Your task to perform on an android device: In the Etsy app, I want to Kids Deluxe tool set  to my wishlist Since I need to fix objects around the house.
Image 0: 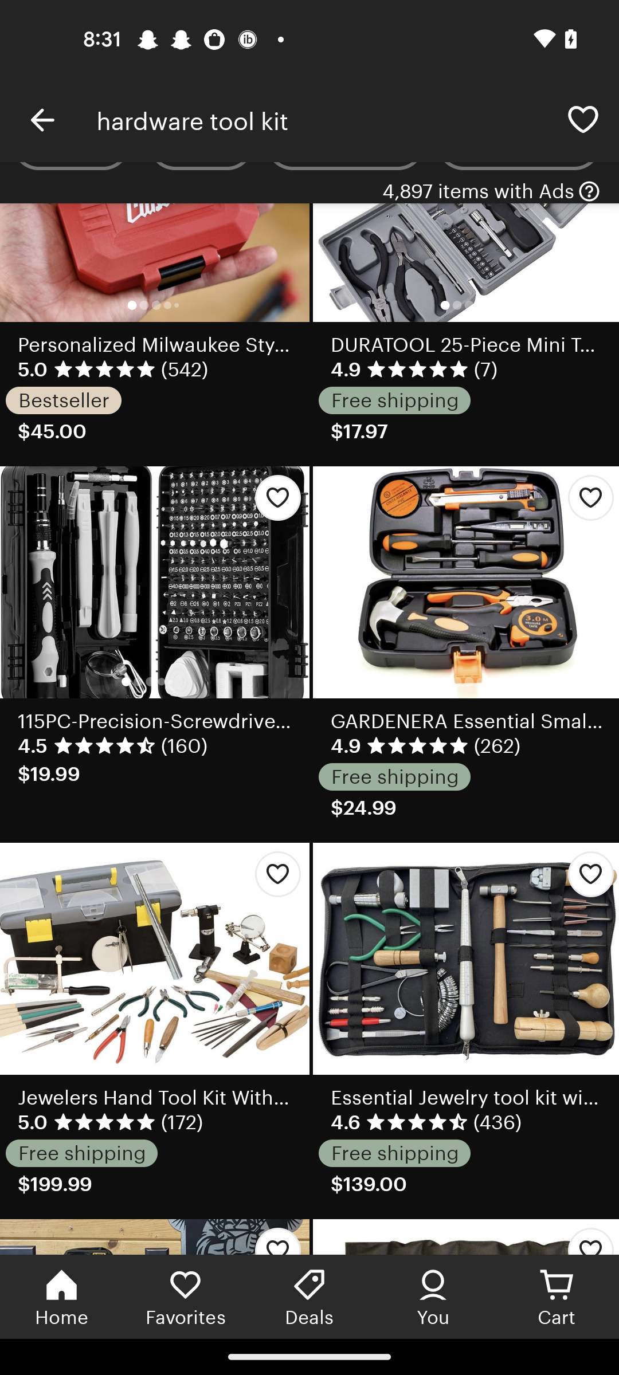
Swipe up to view the Kids Deluxe tool set 
Step 0: scroll down
Image 2: 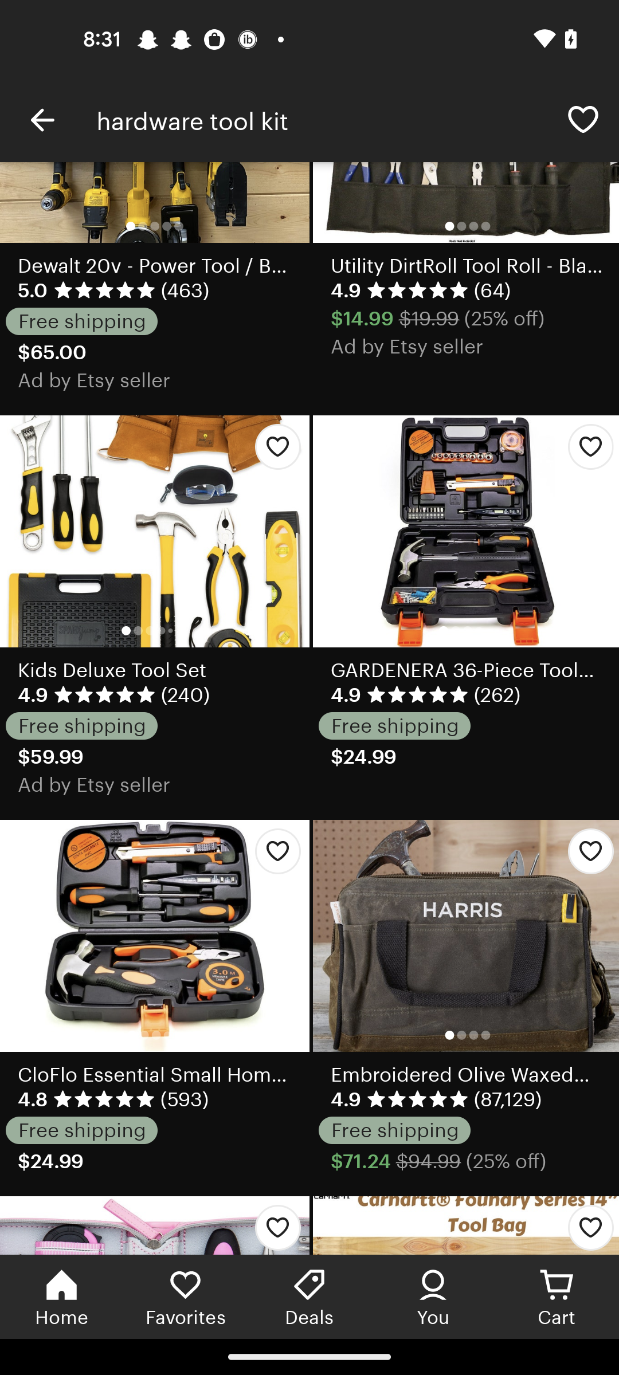
Click on the Kids Deluxe tool set
Step 2: click (155, 531)
Image 3: 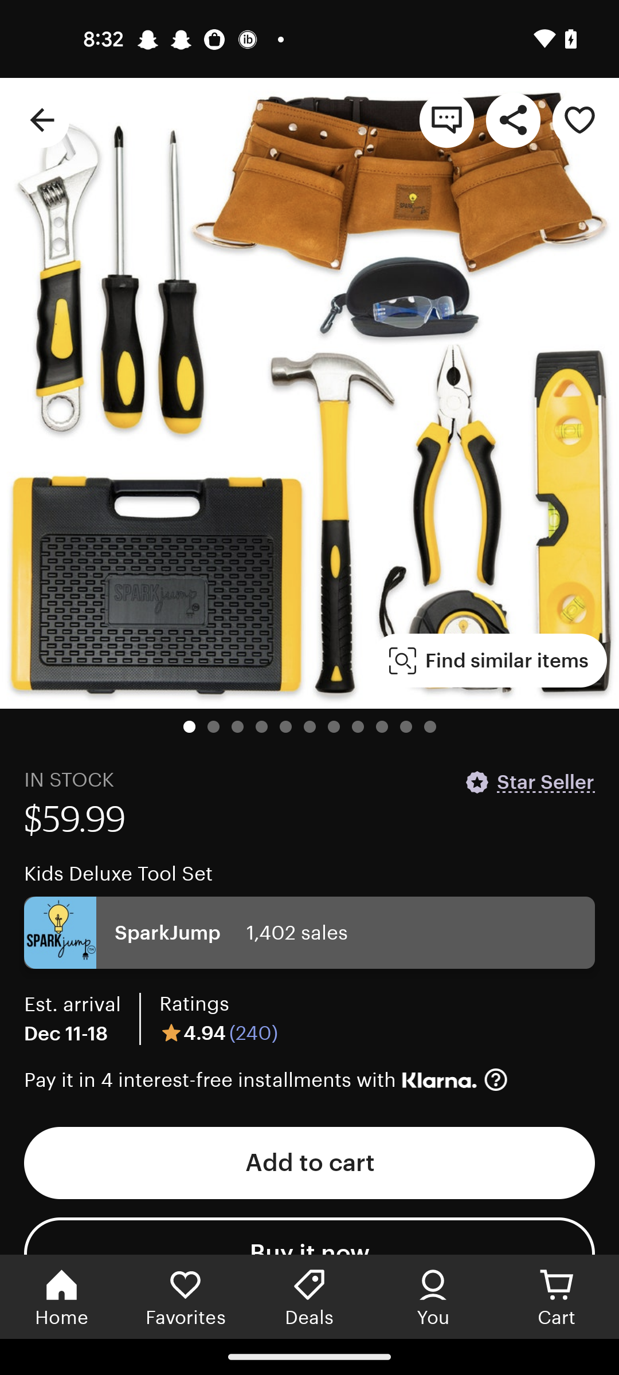
Click on the Wishlist icon
Step 3: click (579, 120)